Your task to perform on an android device: Compare the price of speakers between the different retailers.
Image 0: 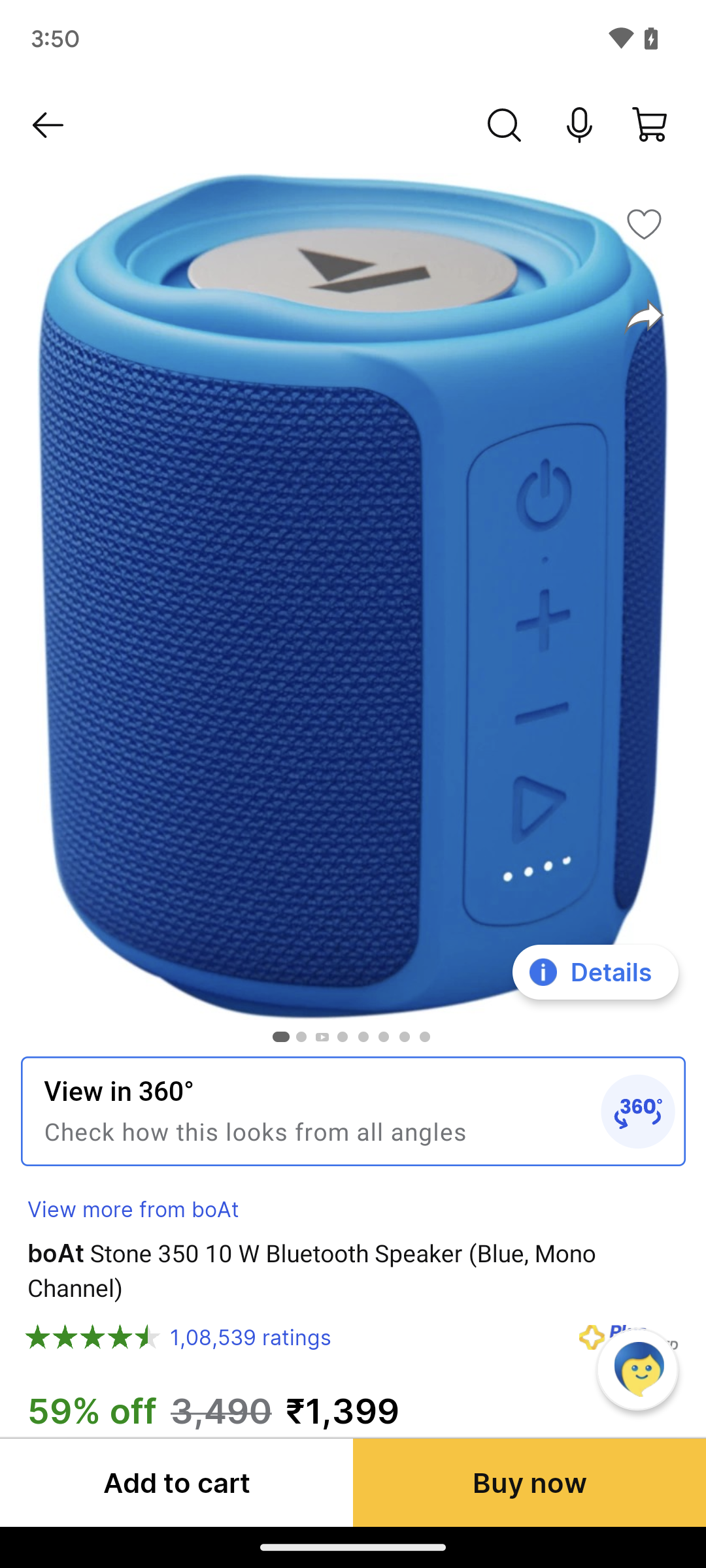
Scroll up to find "See other sellers".
Step 0: scroll down
Image 1: 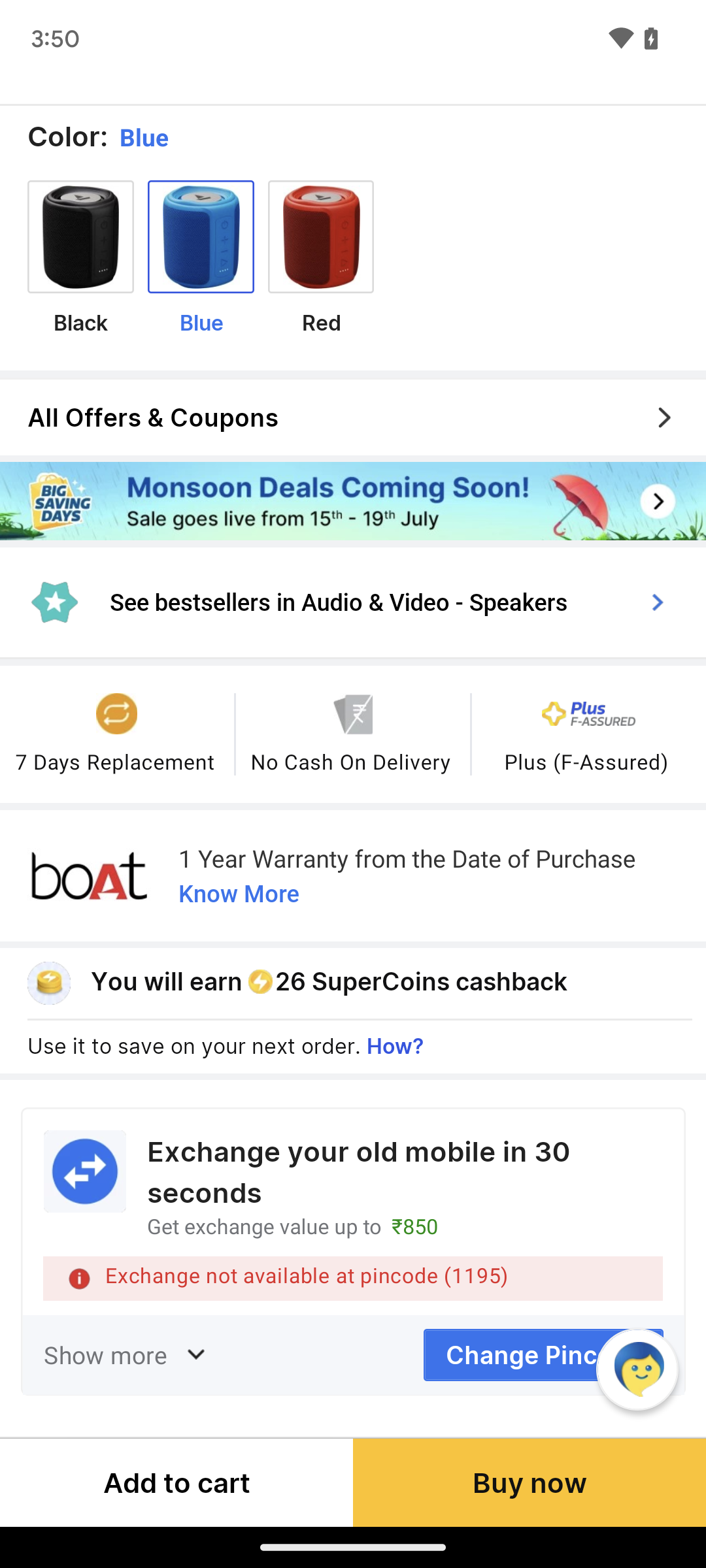
Scroll up to find "See other sellers".
Step 1: scroll down
Image 2: 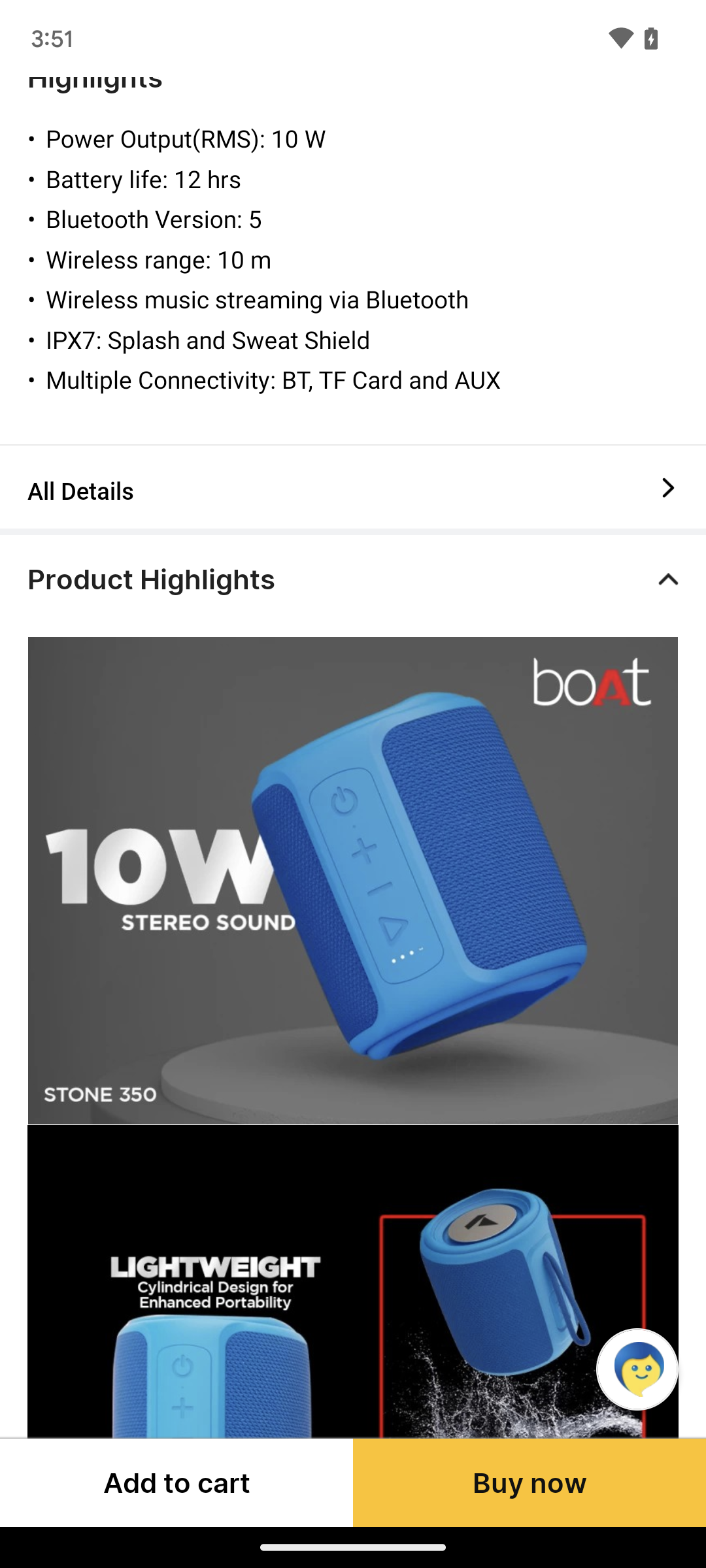
Scroll up to find "See other sellers".
Step 2: scroll down
Image 3: 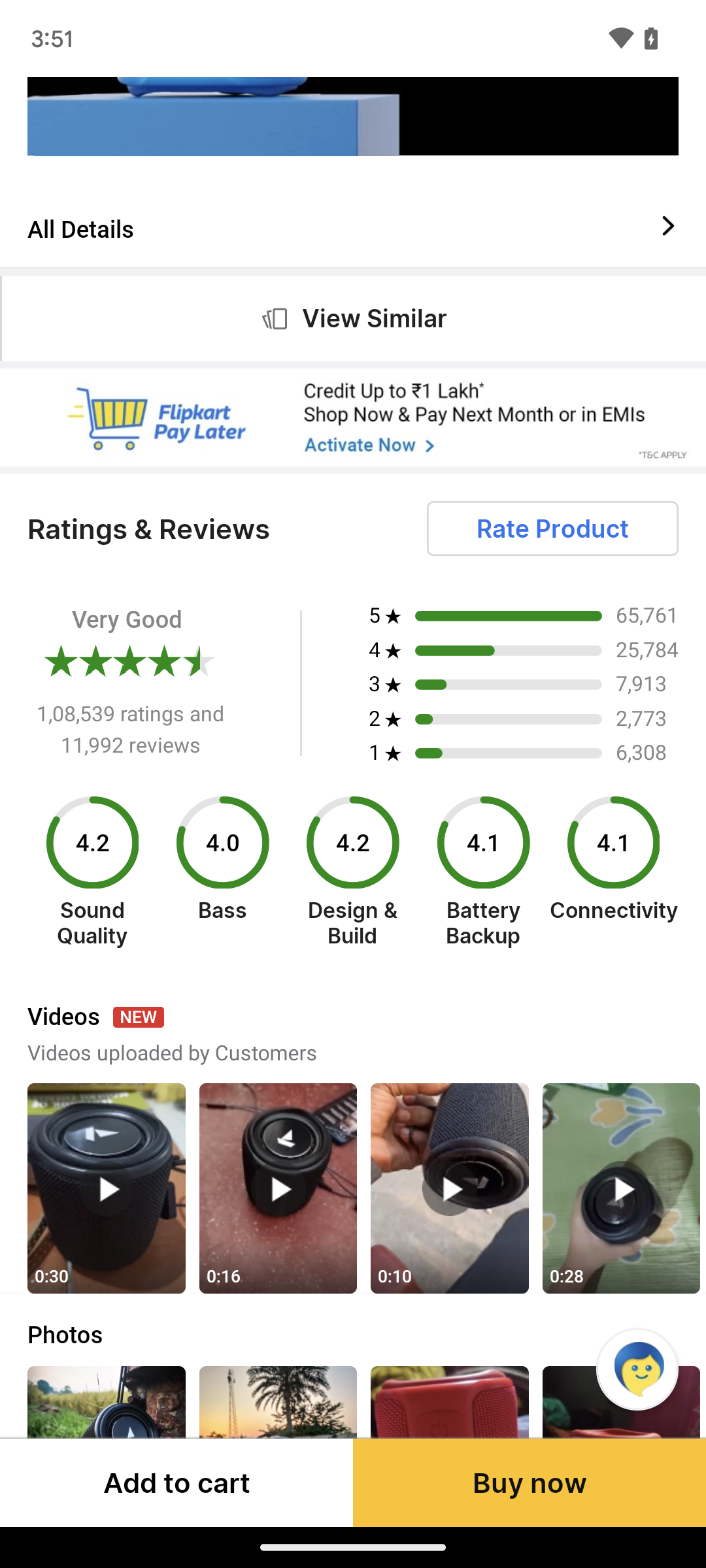
Scroll up to find "See other sellers".
Step 3: scroll down
Image 4: 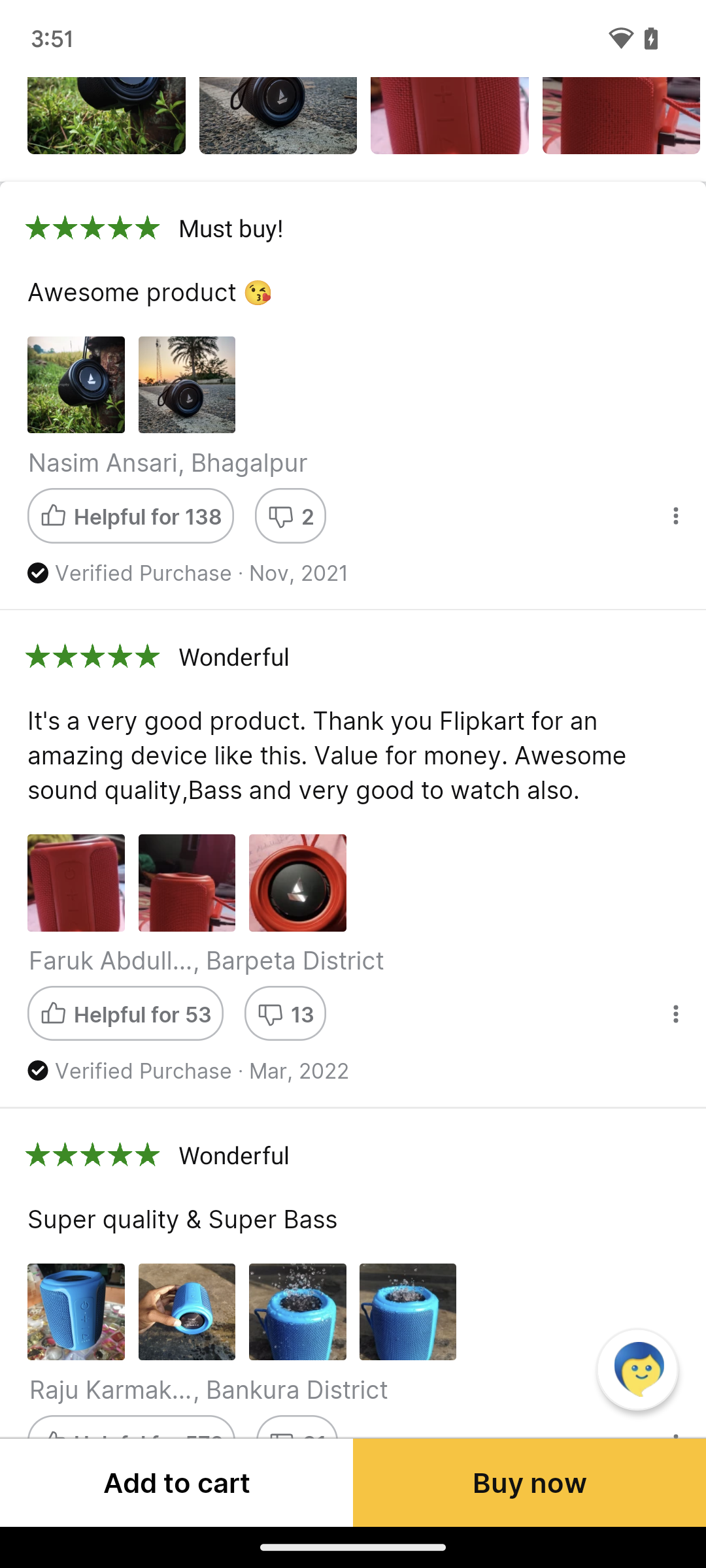
Scroll up to find "See other sellers".
Step 4: scroll down
Image 5: 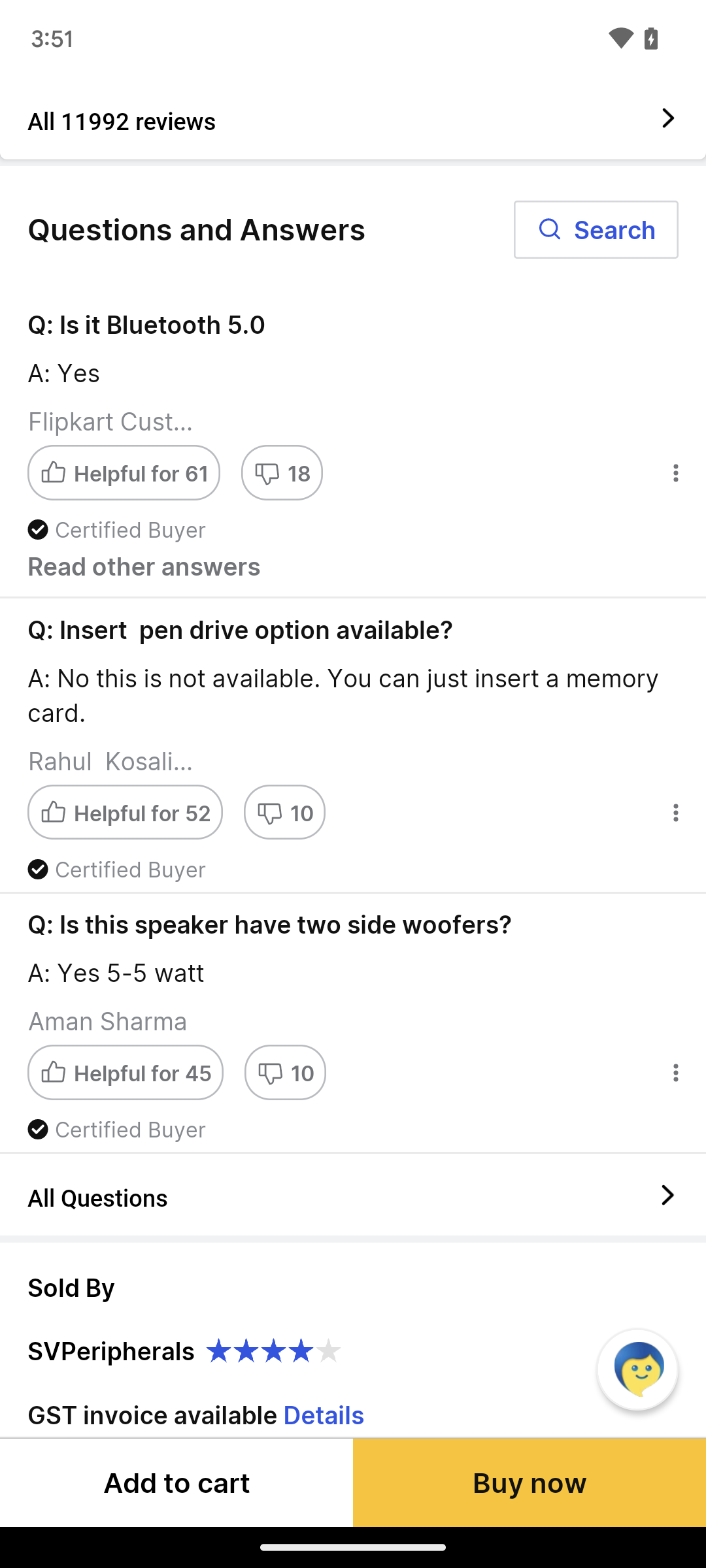
Scroll up to find "See other sellers".
Step 5: scroll down
Image 6: 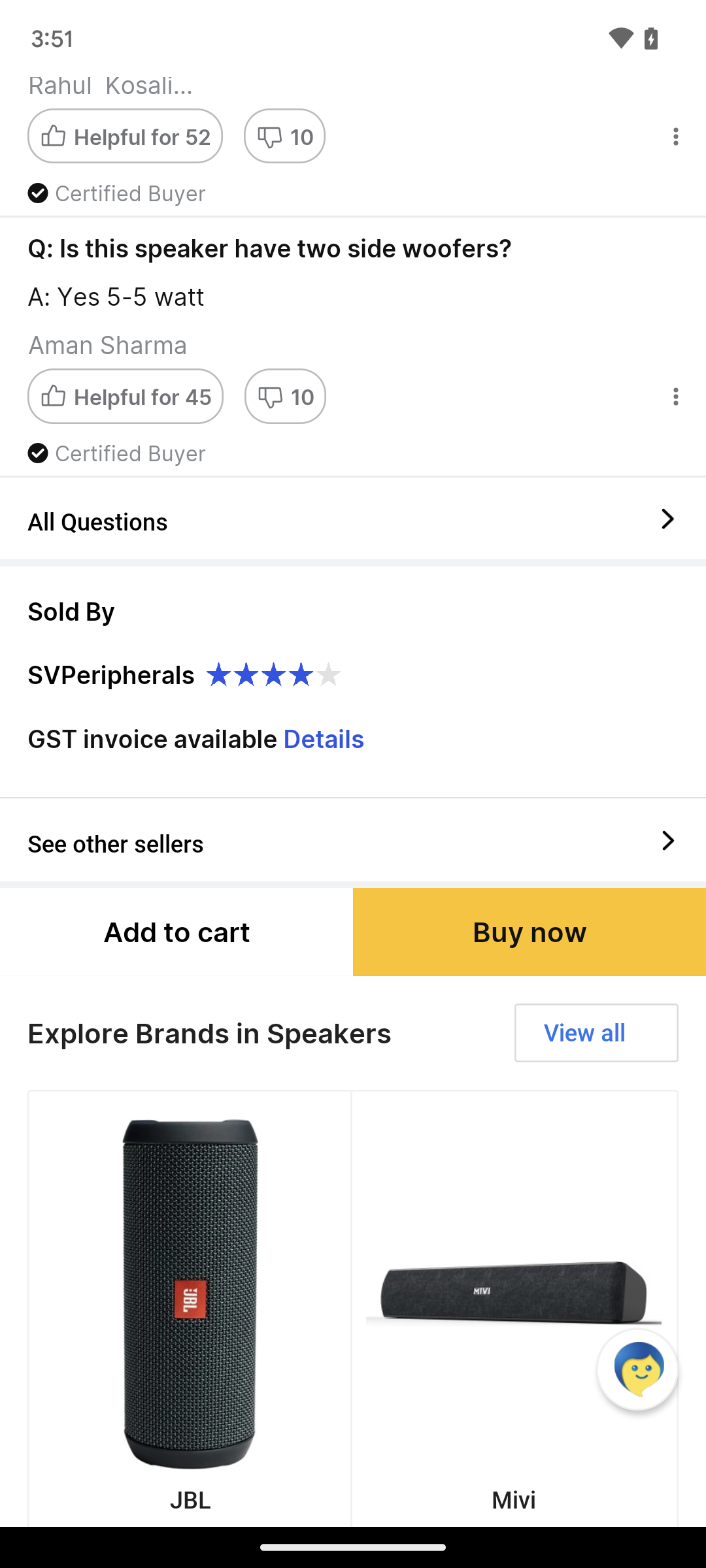
Click on "See other sellers" to know the price of a speaker from different sellers.
Step 6: click (353, 840)